Your task to perform on an android device: I don't want to miss the marathon race going to happen in the office premises for kids welfare. Create a reminder with the title marathon for 01/10/23 at 8:45 AM and add an advance reminder to 15 minutes.
Image 0: 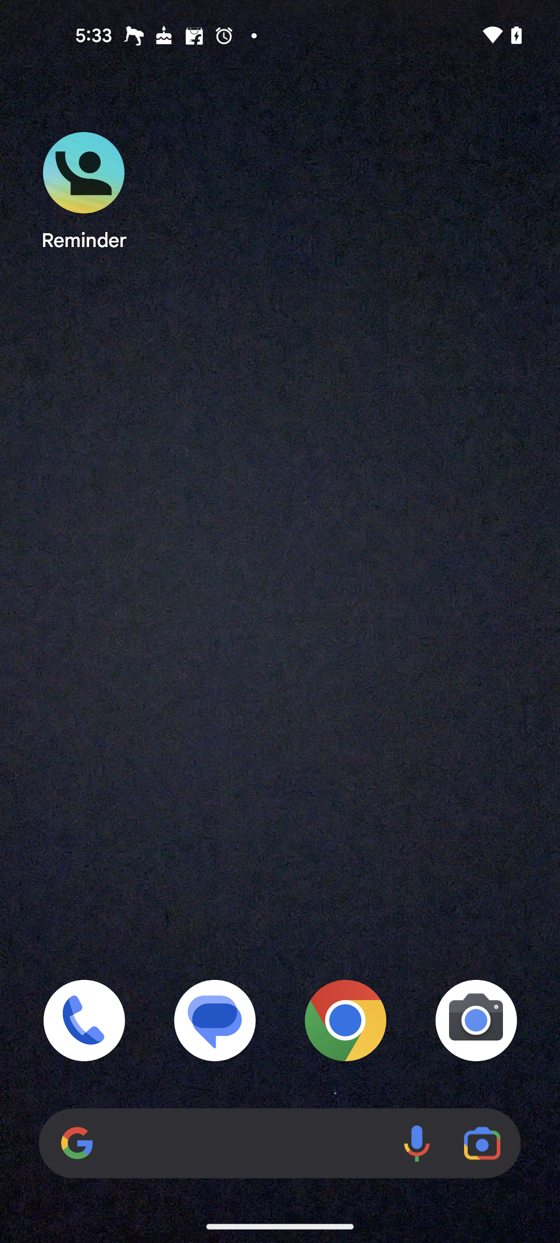
Launch the Remider app
Step 0: open app "Reminder"
Image 1: 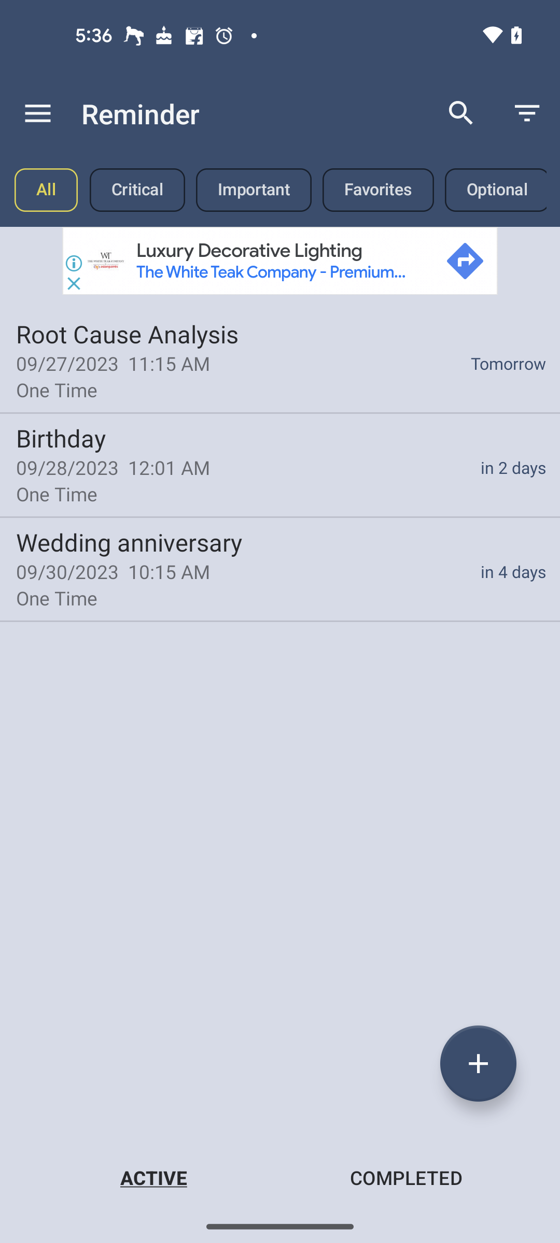
Click on the plus icon at the bottom right corner of the screen
Step 1: click (478, 1063)
Image 2: 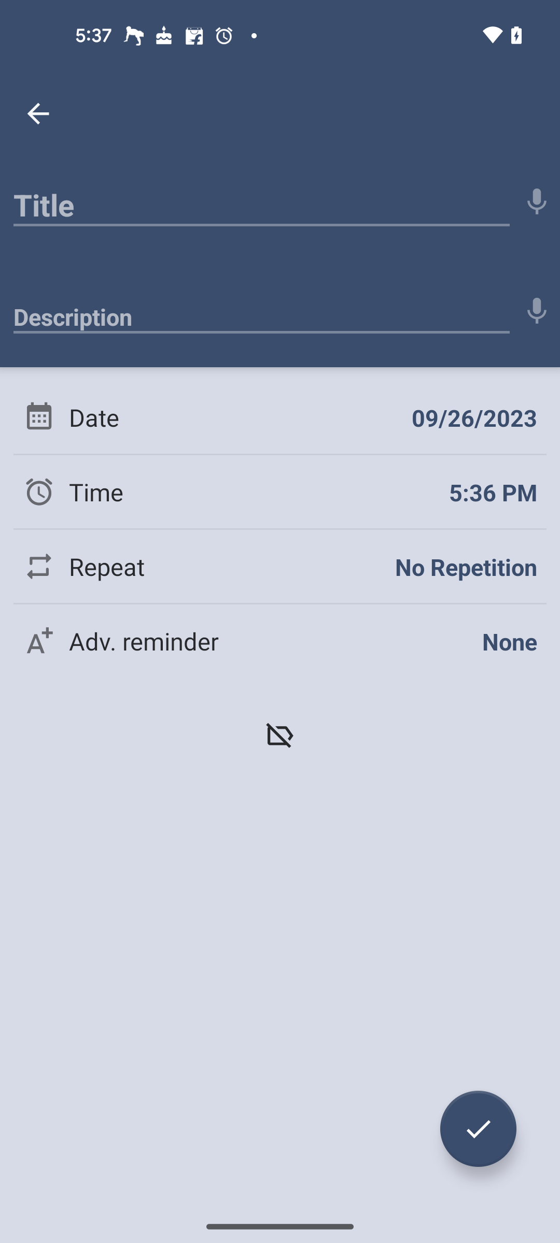
Click on the Title tab
Step 2: click (261, 199)
Image 3: 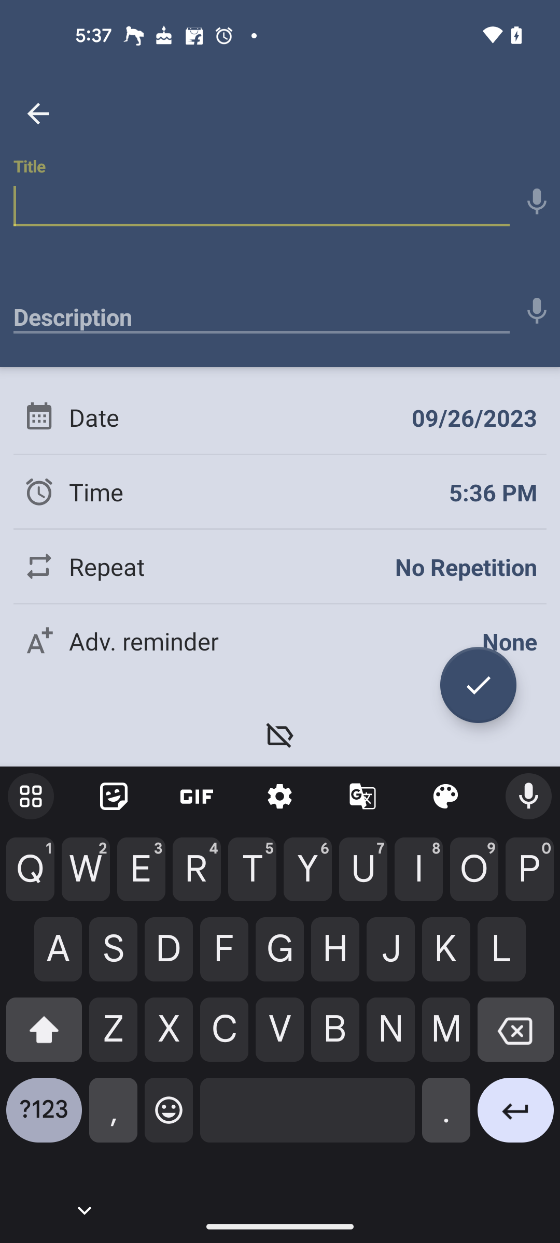
Add the title as Marathon
Step 3: type "Marathon"
Image 4: 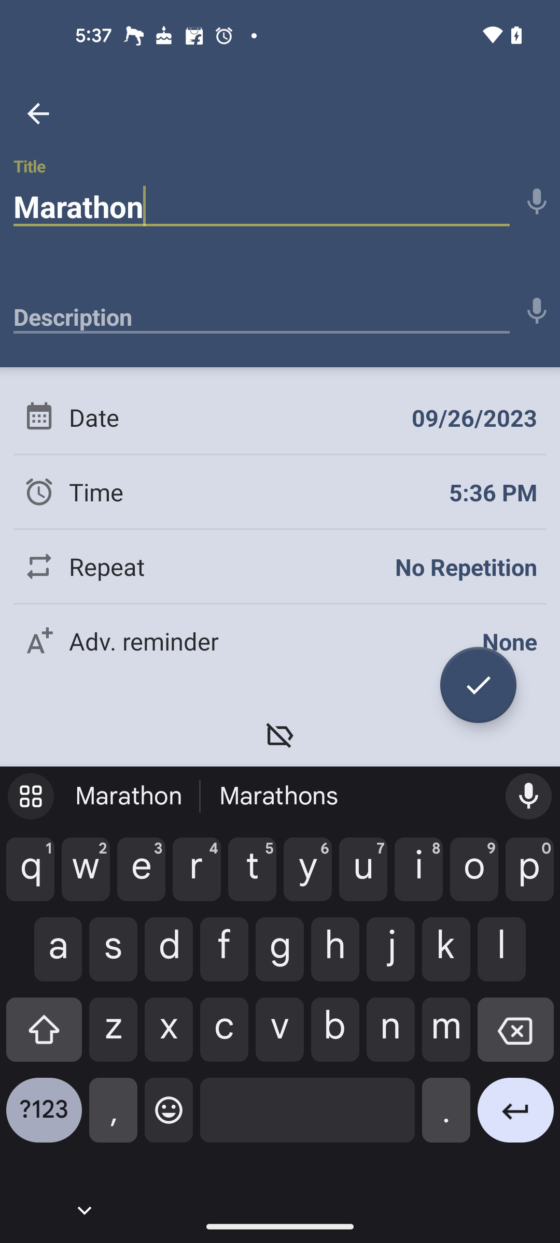
Go to the date tab
Step 4: click (474, 417)
Image 5: 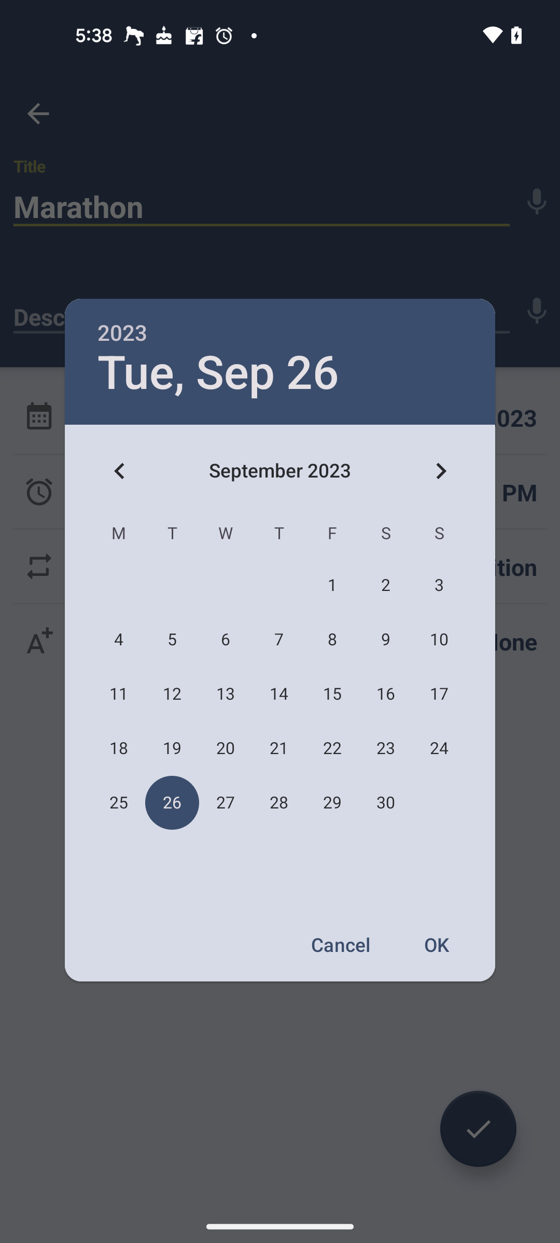
Click on the V forward button next to September 2023
Step 5: click (440, 470)
Image 6: 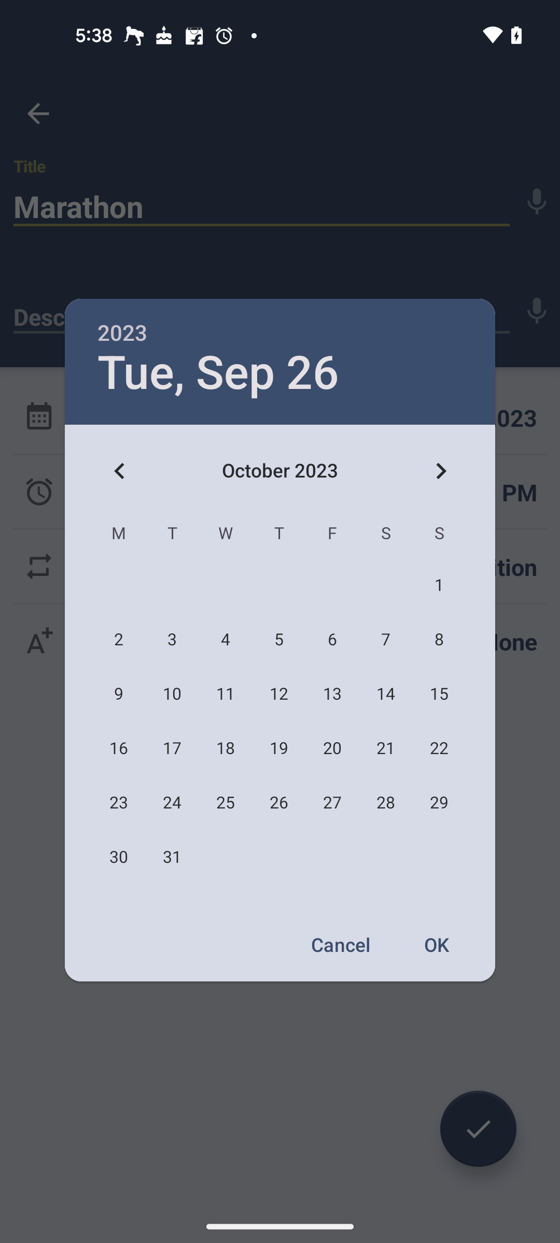
Set the reminder date to 01 October 2023 
Step 6: click (439, 585)
Image 7: 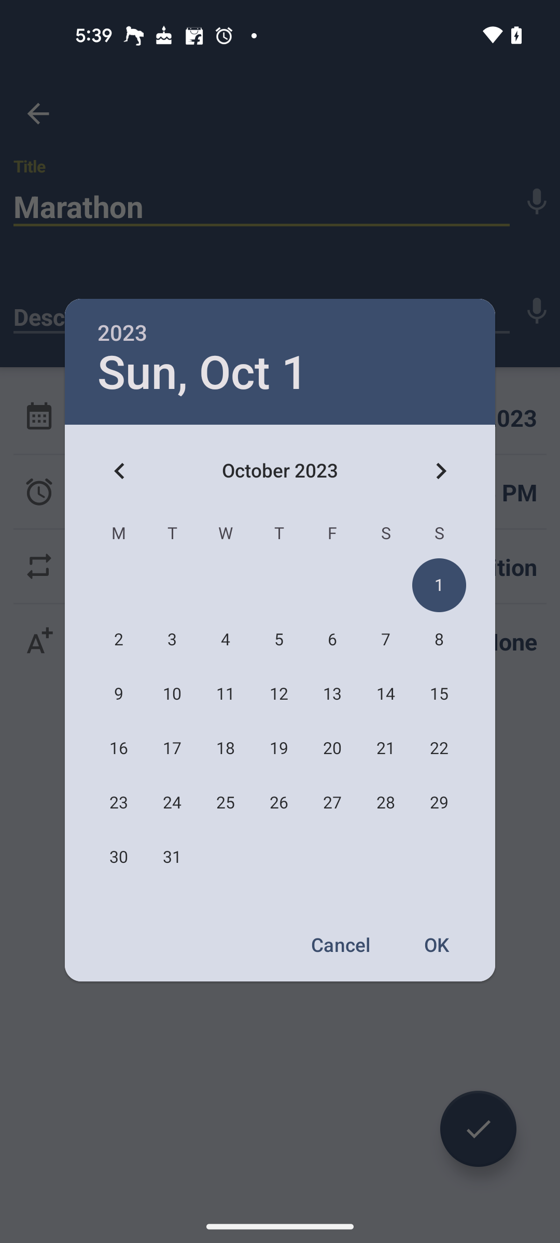
Click on the OK button
Step 7: click (438, 944)
Image 8: 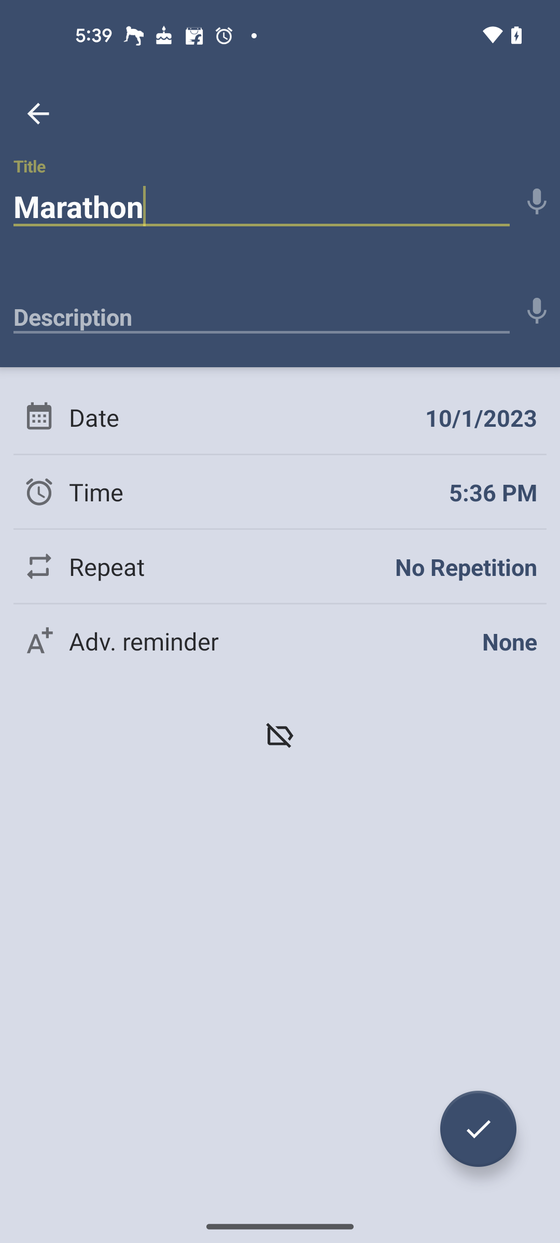
Go to the Time tab
Step 8: click (493, 492)
Image 9: 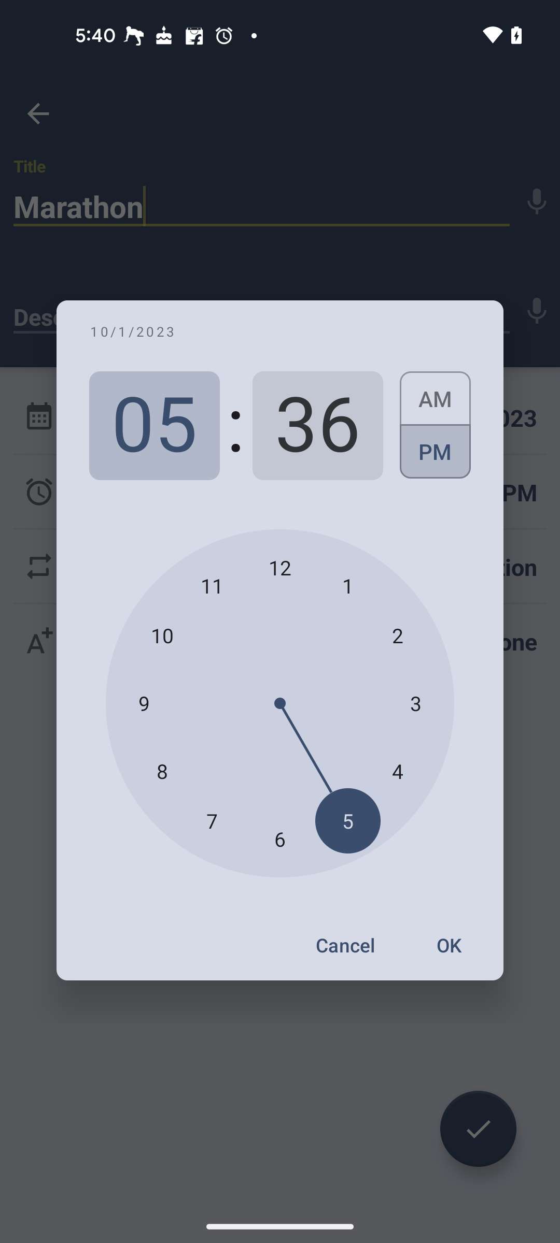
Set the Hours to 08
Step 9: click (162, 771)
Image 10: 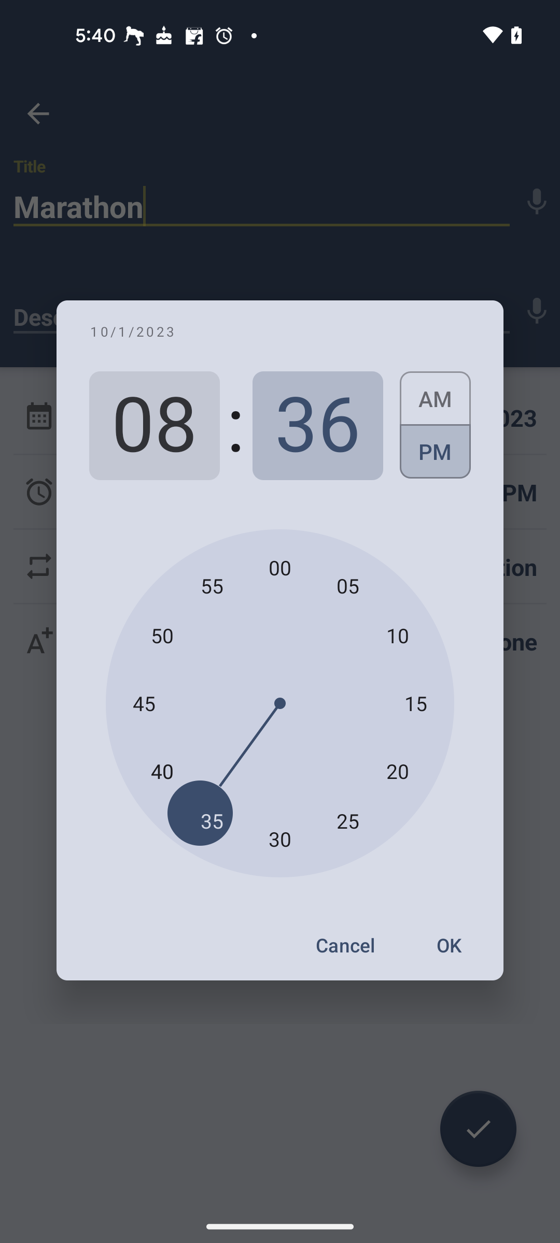
Set the minutes to 45
Step 10: click (144, 703)
Image 11: 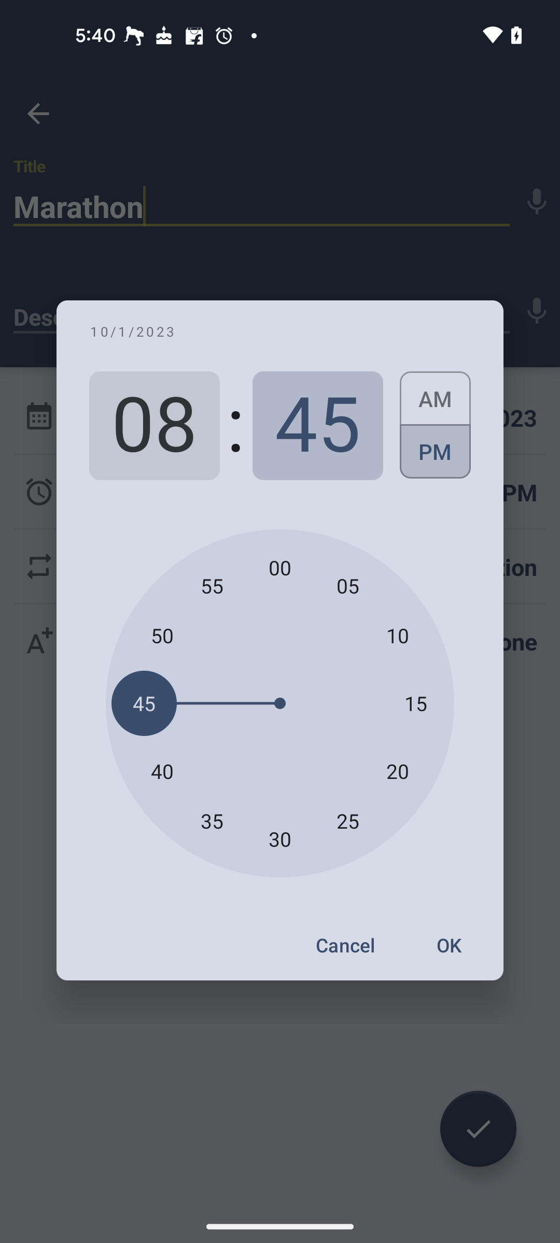
Select the AM time zone
Step 11: click (435, 393)
Image 12: 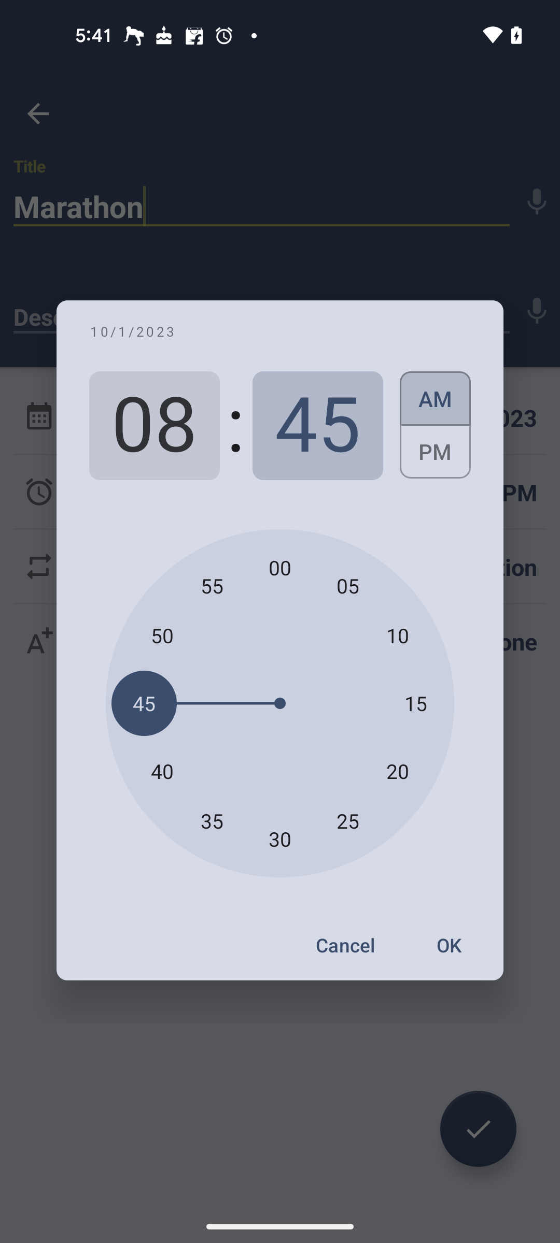
Click on the OK button
Step 12: click (449, 945)
Image 13: 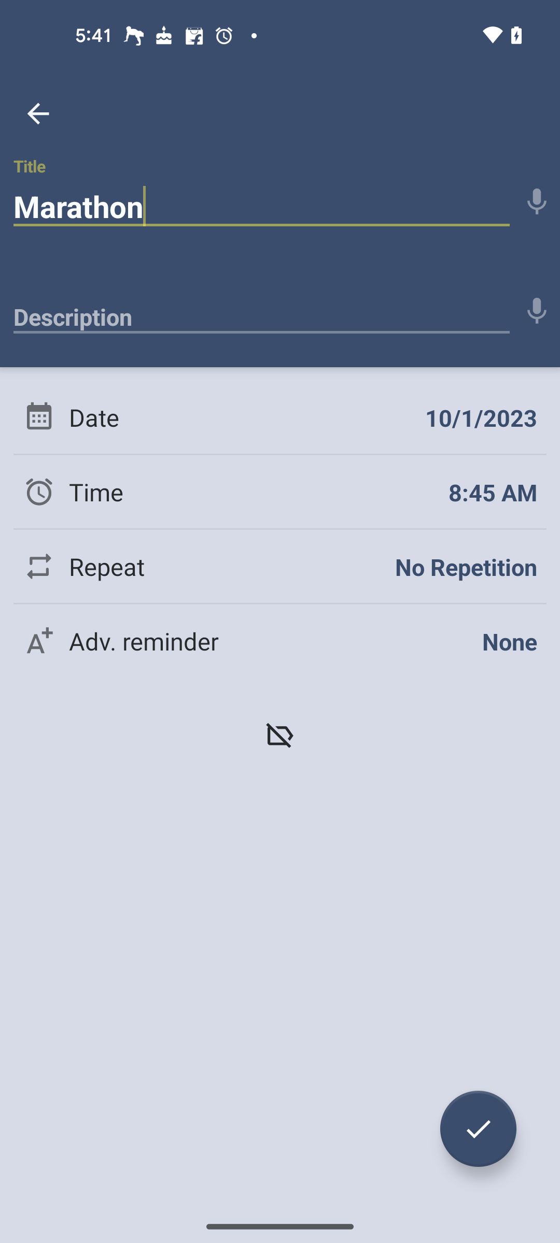
Click on the Adv. reminder tab
Step 13: click (510, 641)
Image 14: 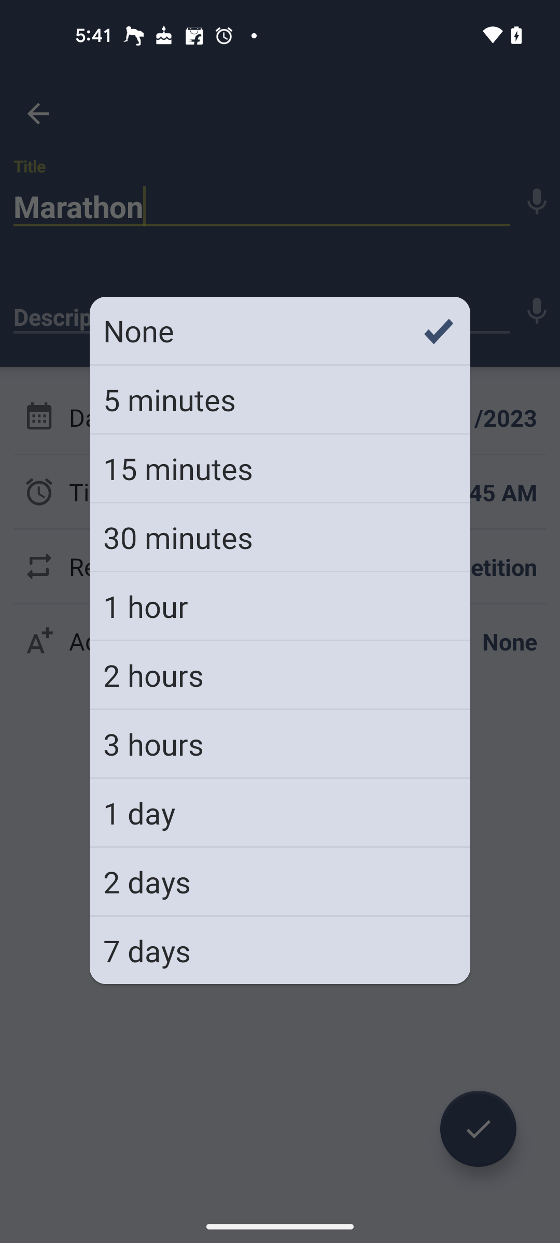
Select the 15 minutes option
Step 14: click (280, 468)
Image 15: 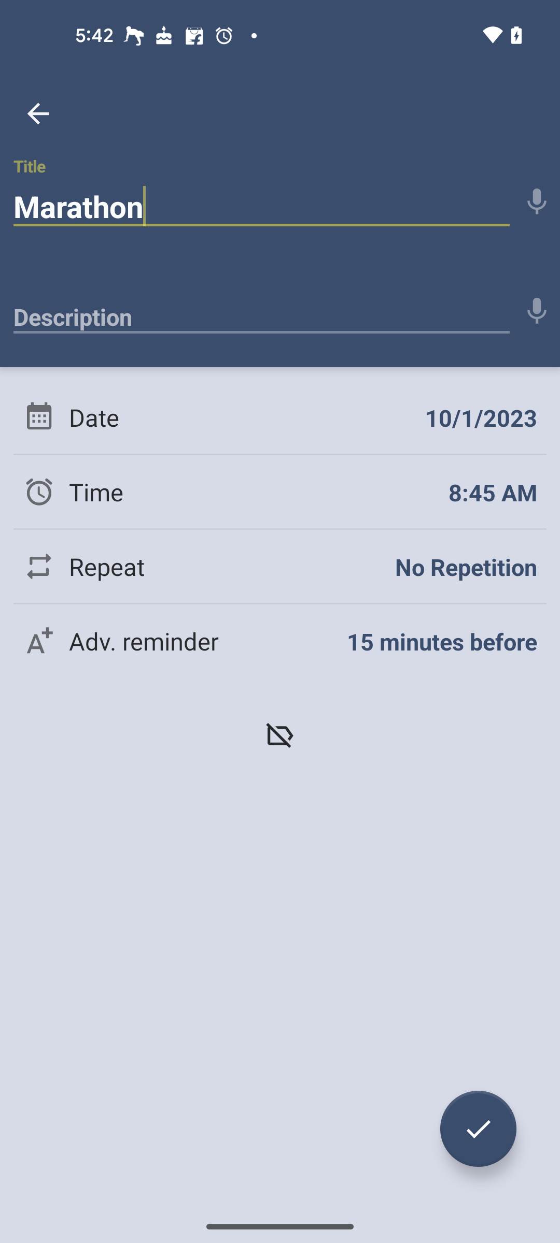
Click on the tick button at the bottom right corner of the screen
Step 15: click (478, 1129)